Your task to perform on an android device: Open the Pizza Hut app, customize the Mexican Fiesta pizza with size Medium,crust as stuffed crust-cheese maxx, and topping of mushroom, then add to cart.
Image 0: 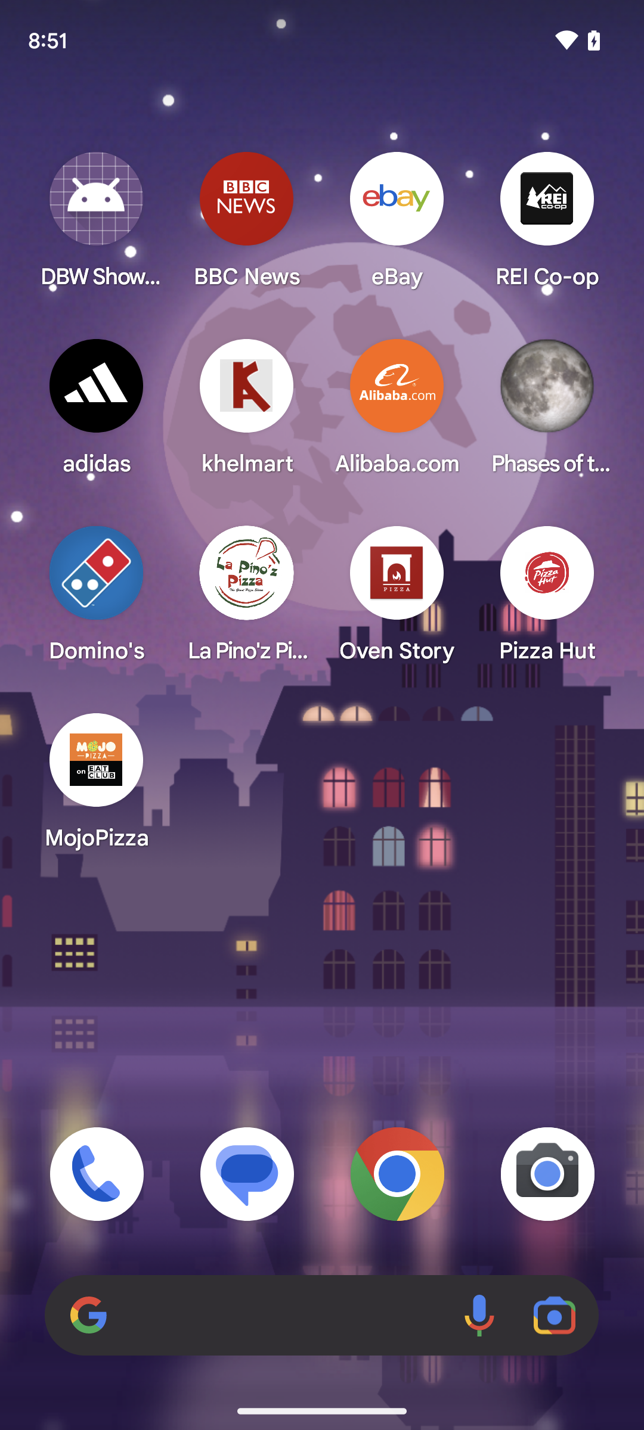
Open the Pizza Hut App 
Step 0: open app "Pizza Hut"
Image 1: 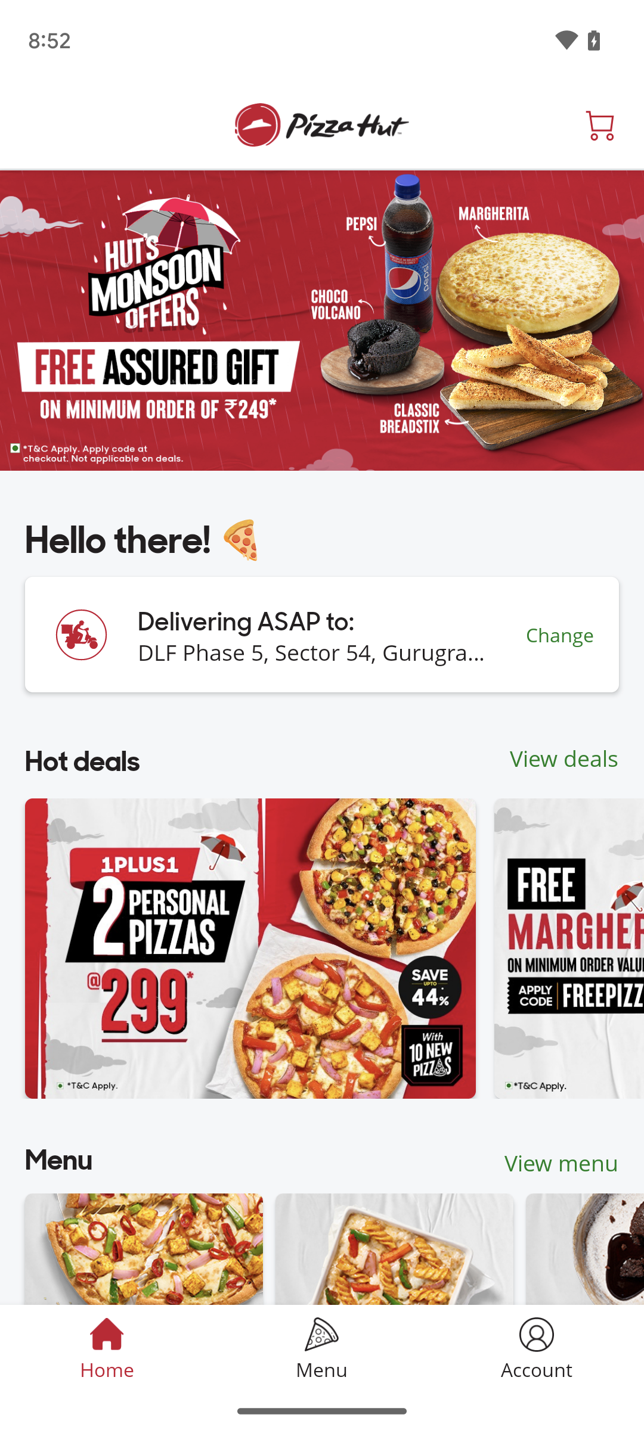
Swipe up on the screen
Step 1: scroll down
Image 2: 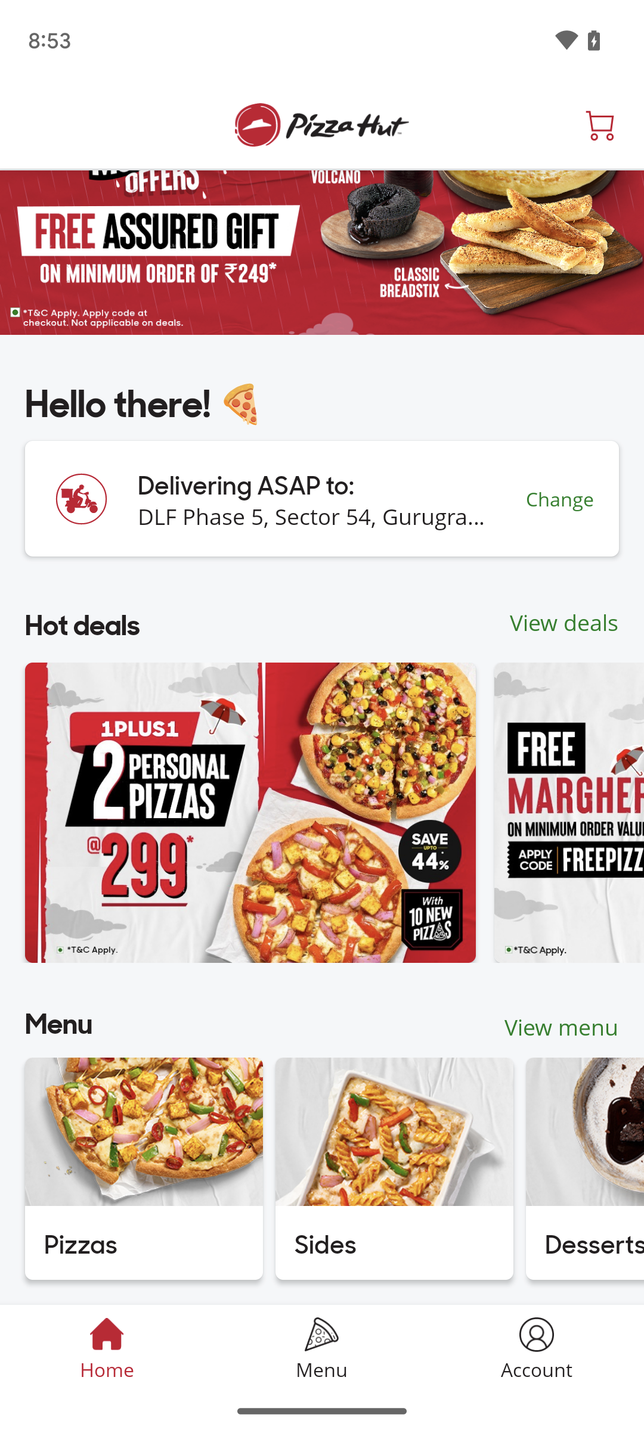
Click on the pizza option at the left bottom corner of the screen.
Step 2: click (144, 1168)
Image 3: 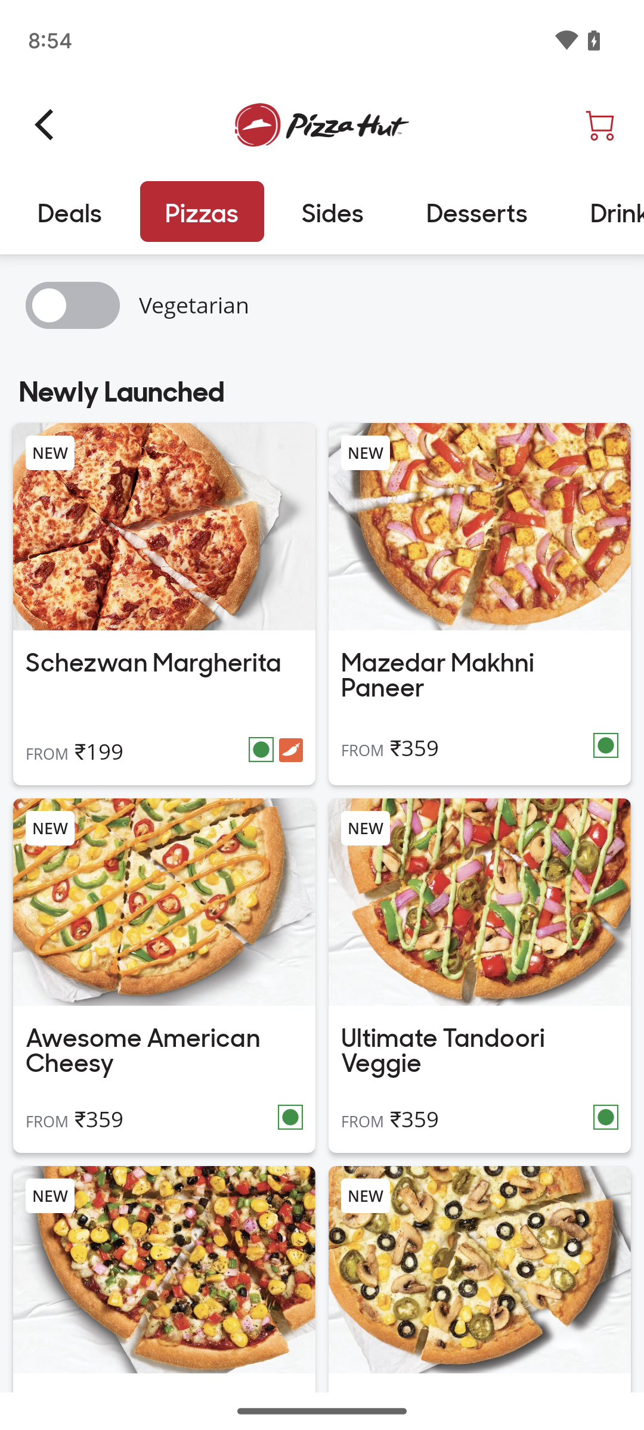
Swipe up on the screen 
Step 3: scroll down
Image 4: 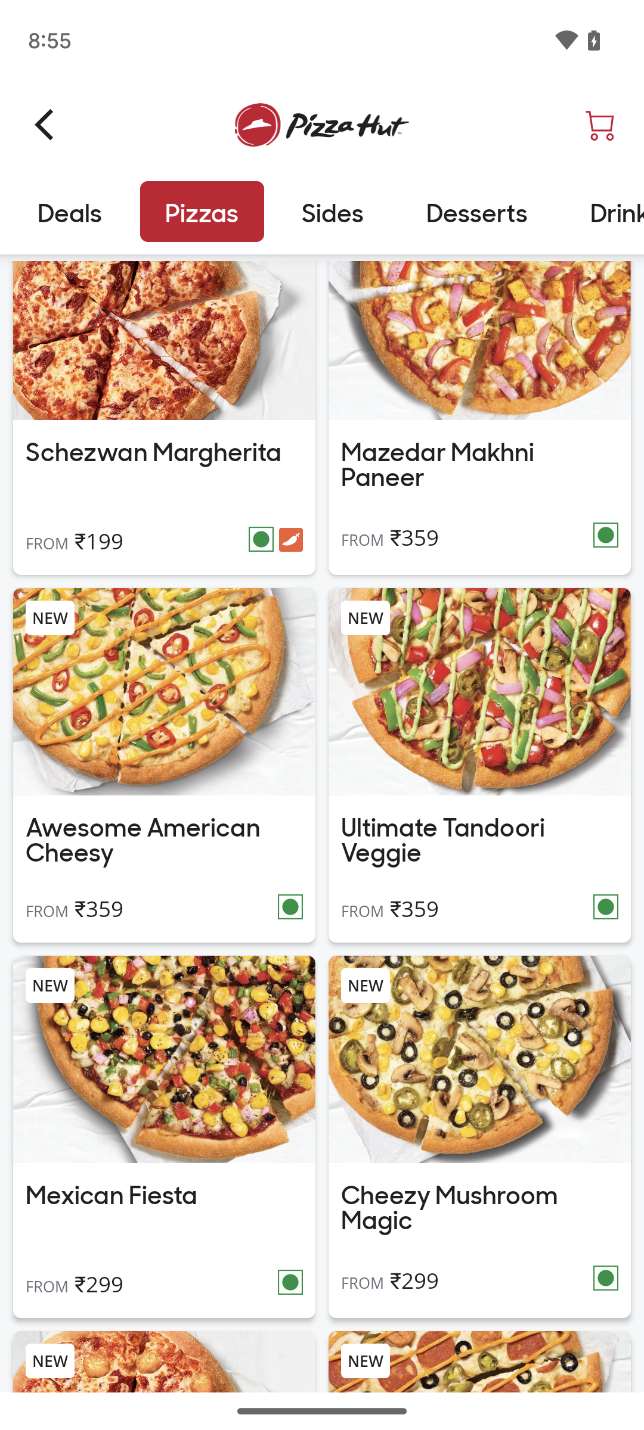
Click on the Mexican Fiesta pizza
Step 4: click (164, 1059)
Image 6: 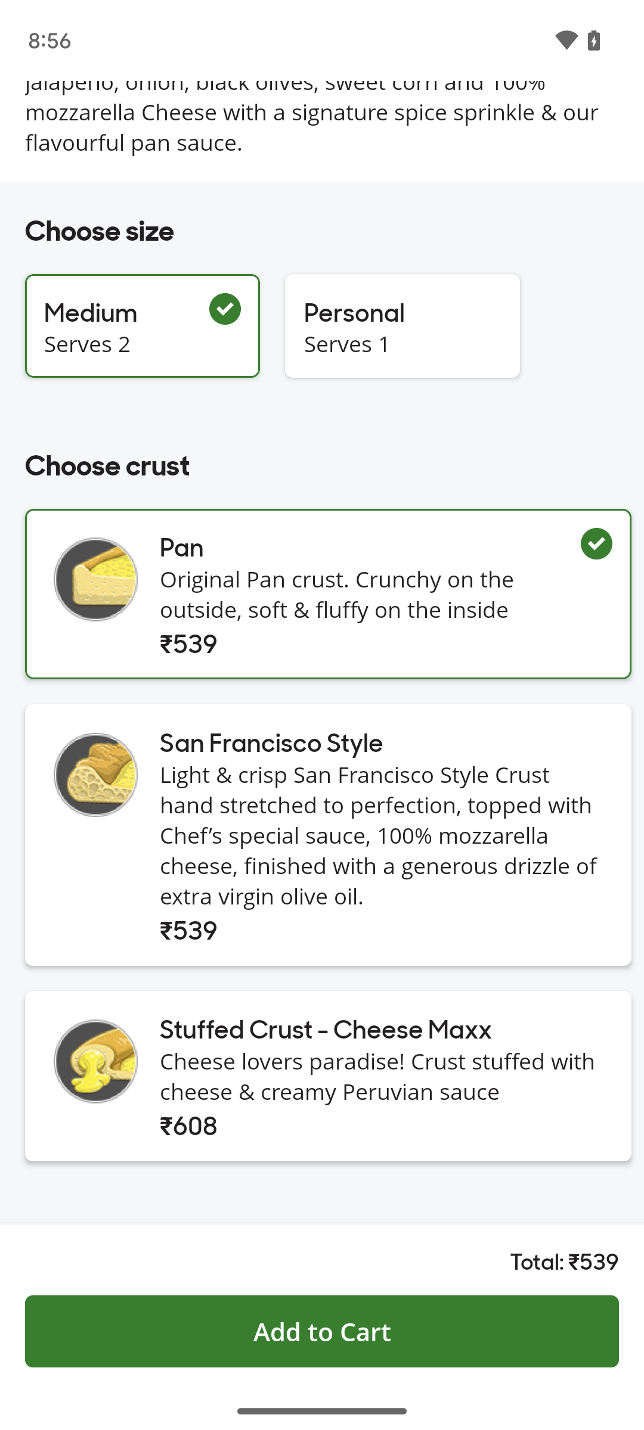
Click on the Stuffed crust-cheese maxx option 
Step 6: click (379, 1075)
Image 7: 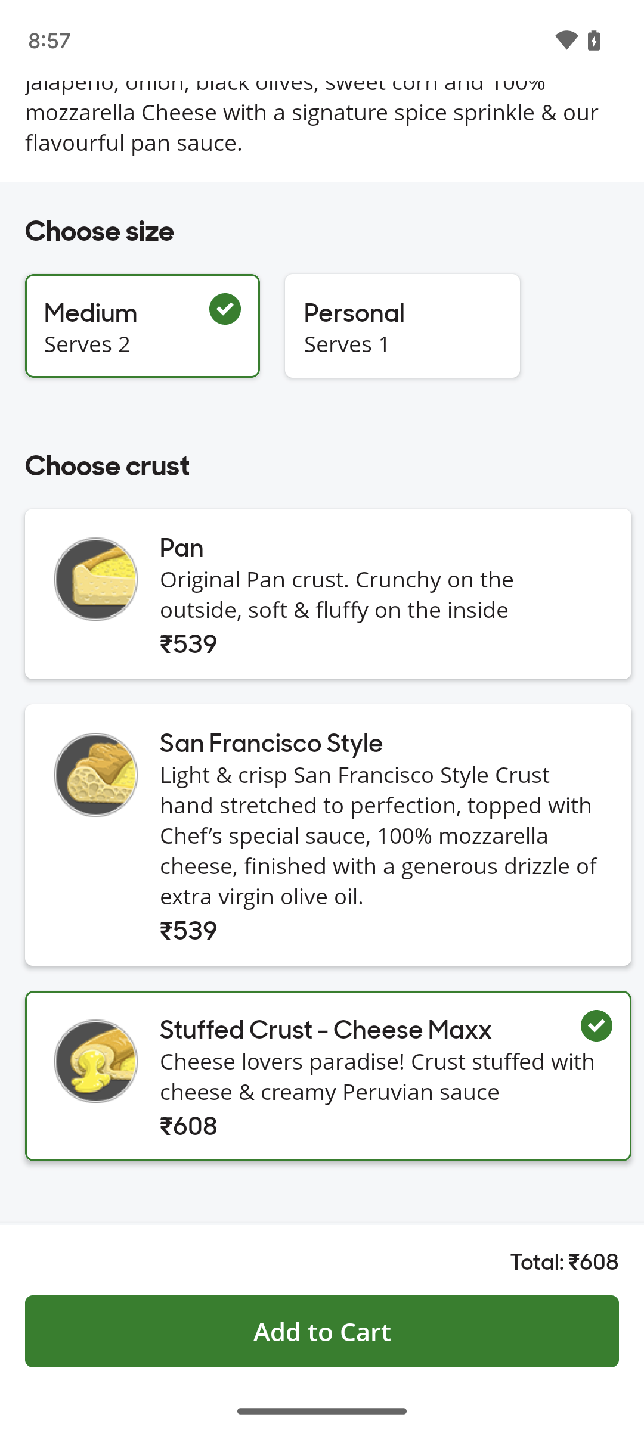
Swipe up on the screen
Step 7: scroll down
Image 8: 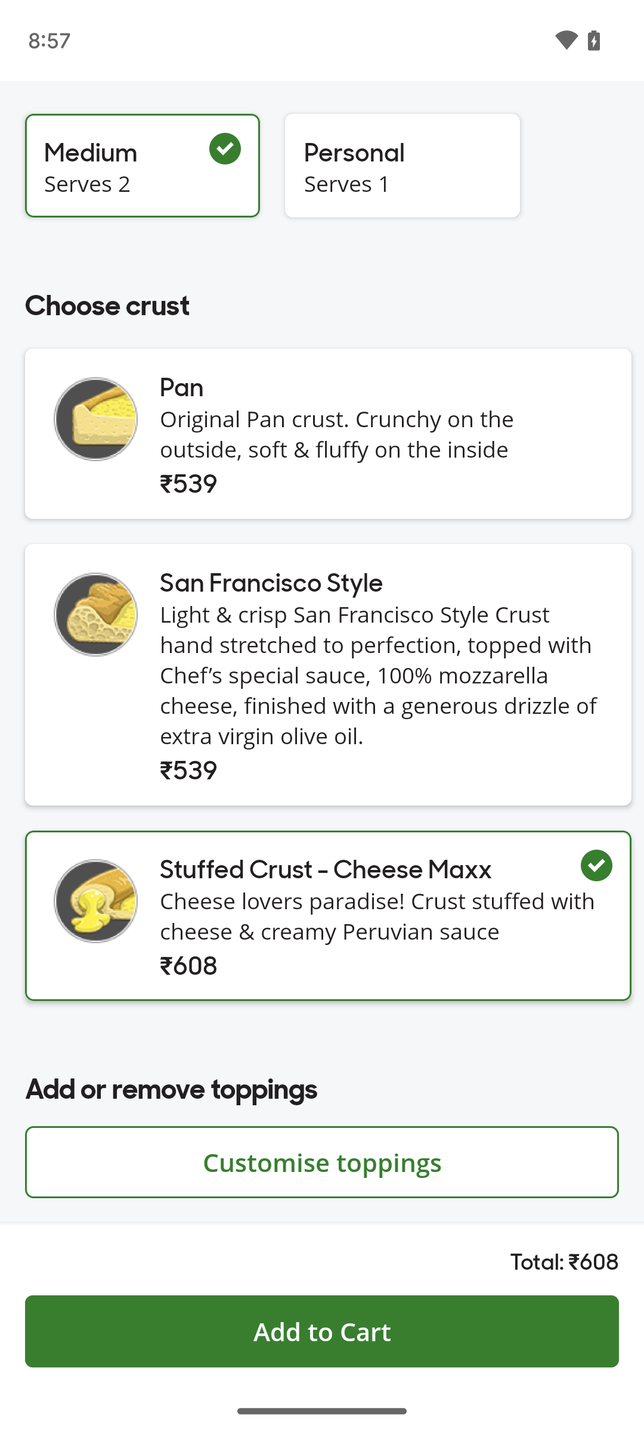
Click on the customise toppings option  
Step 8: click (322, 1162)
Image 9: 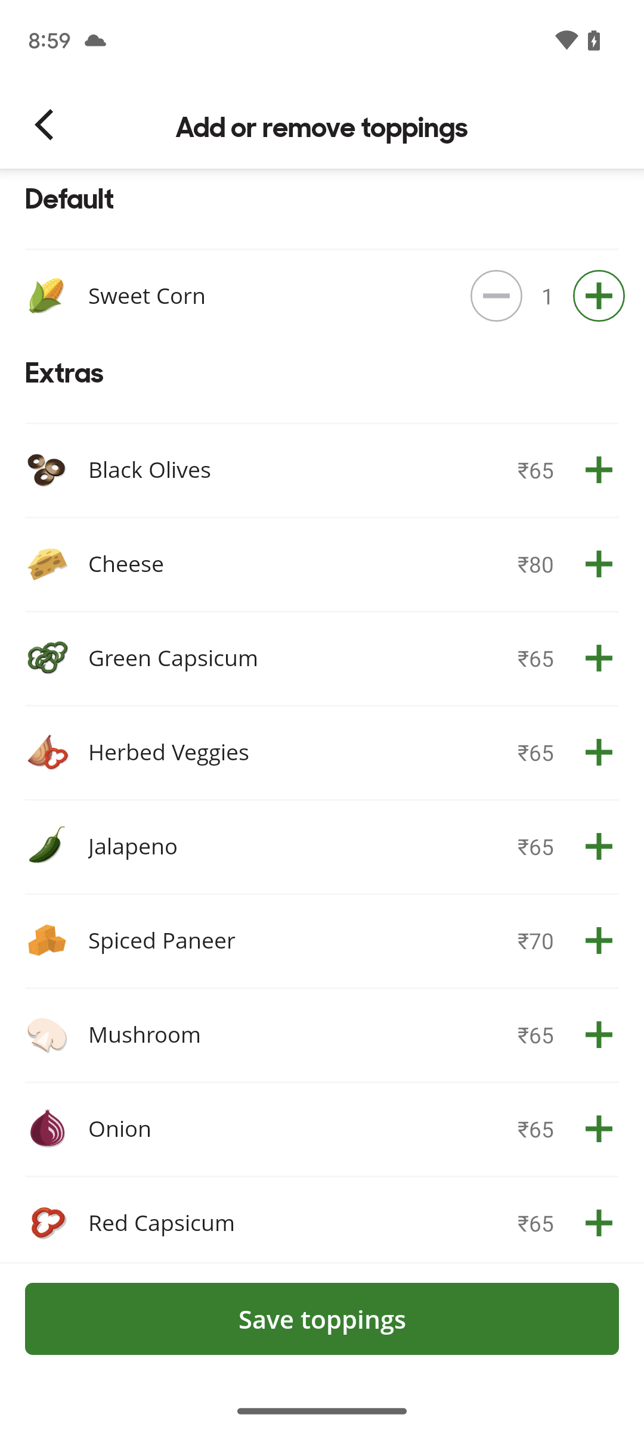
click on the Mushroom option 
Step 9: click (303, 1034)
Image 10: 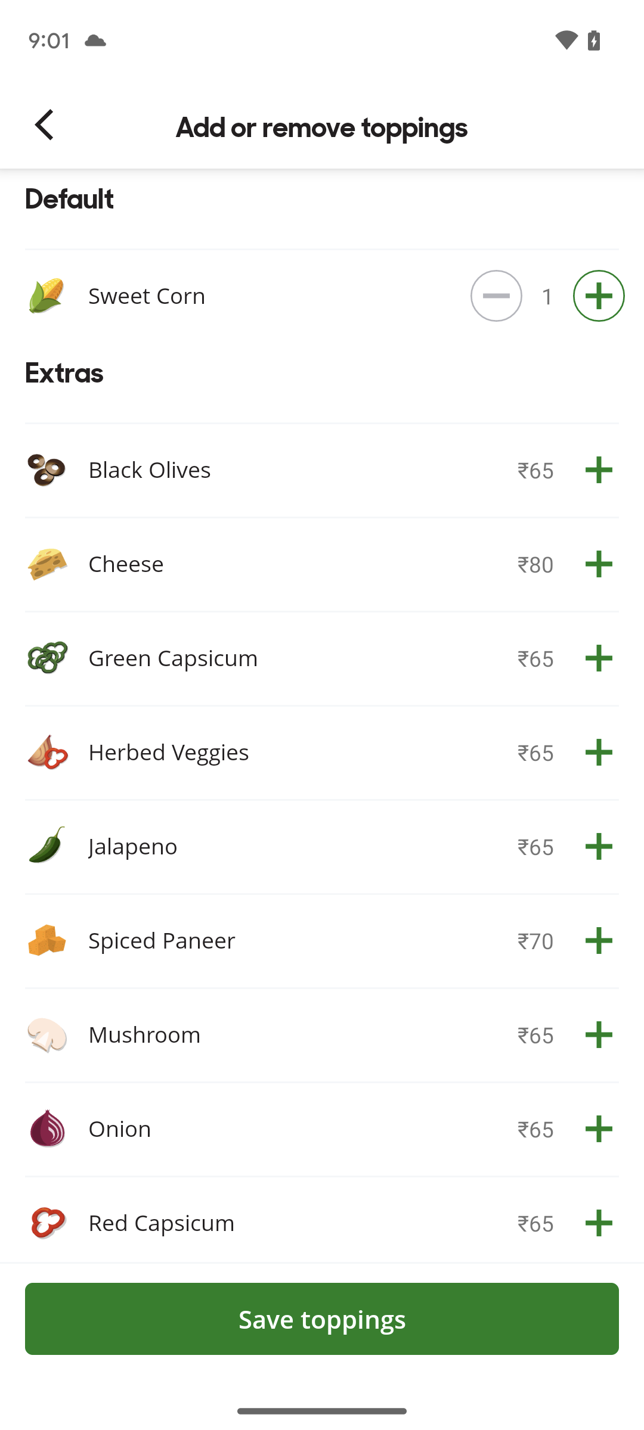
click on the Mushroom option 
Step 10: click (598, 1034)
Image 11: 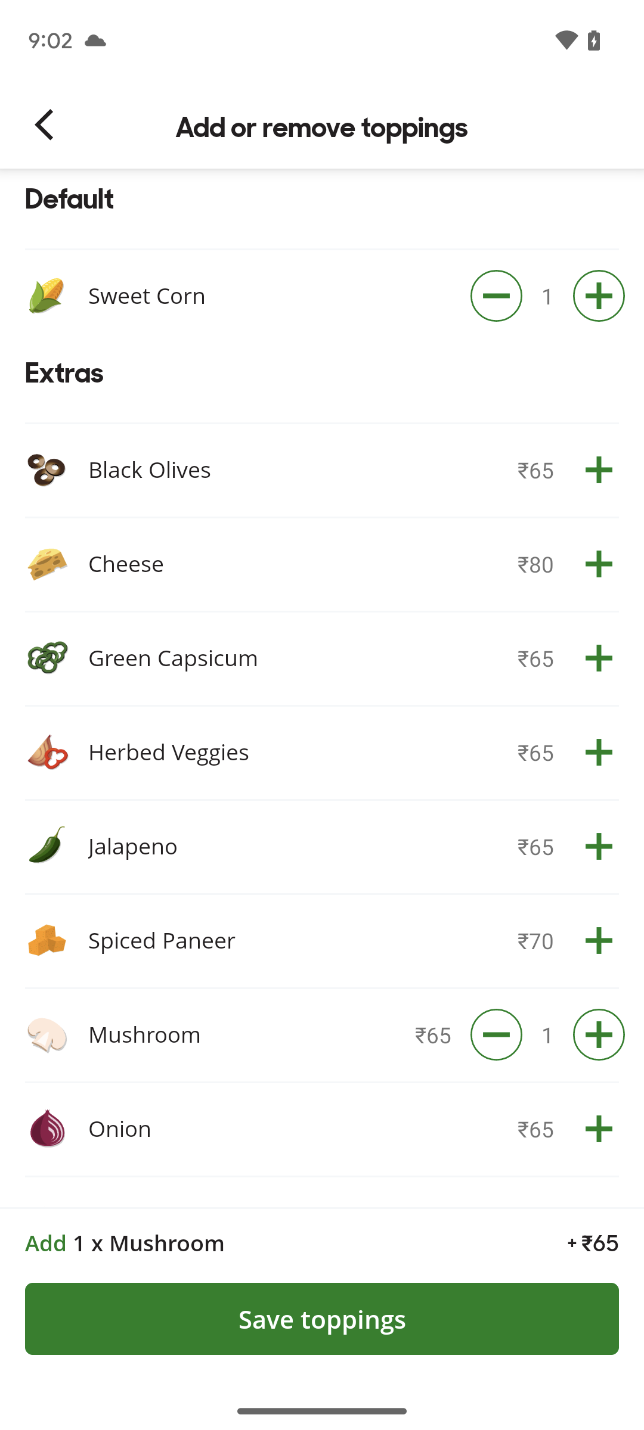
Click on the save toppings at the bottom of the screen
Step 11: click (322, 1319)
Image 12: 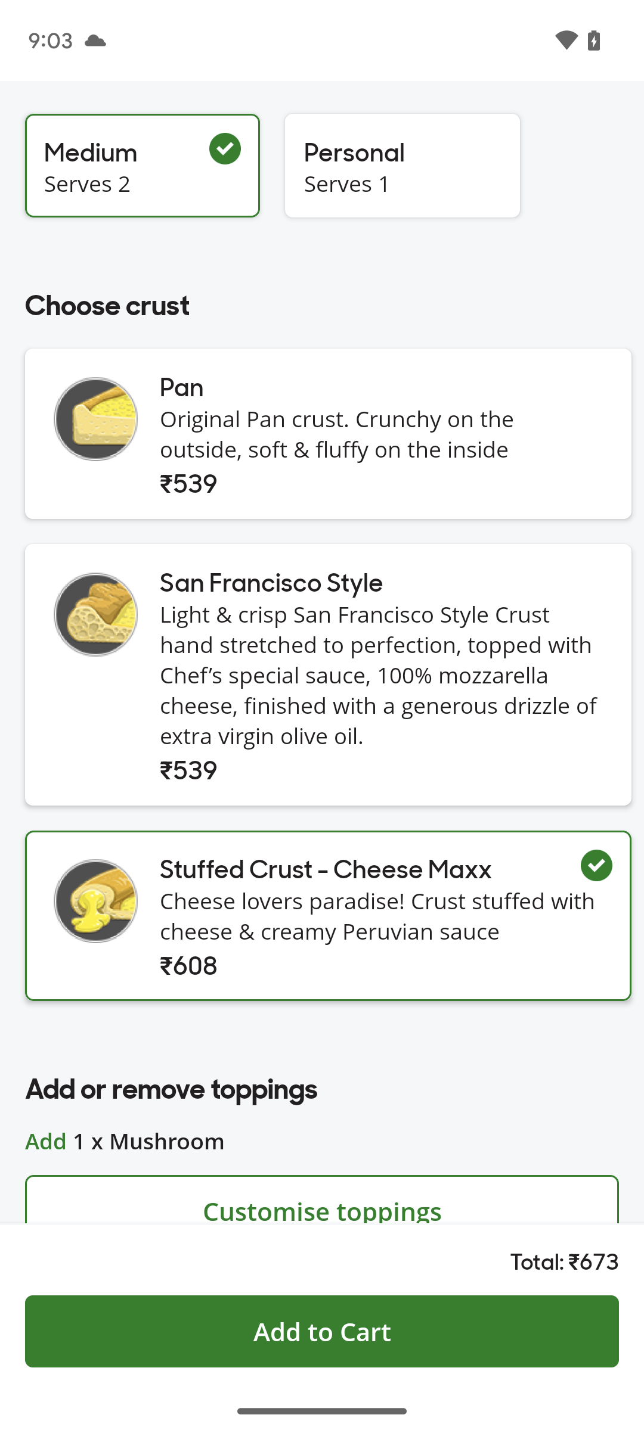
Click on the Add to cart option at the bottom of the screen
Step 12: click (322, 1331)